Your task to perform on an android device: I want to track my daily activity and workouts, therefore please create an account for me in the Google Fit app.
Image 0: 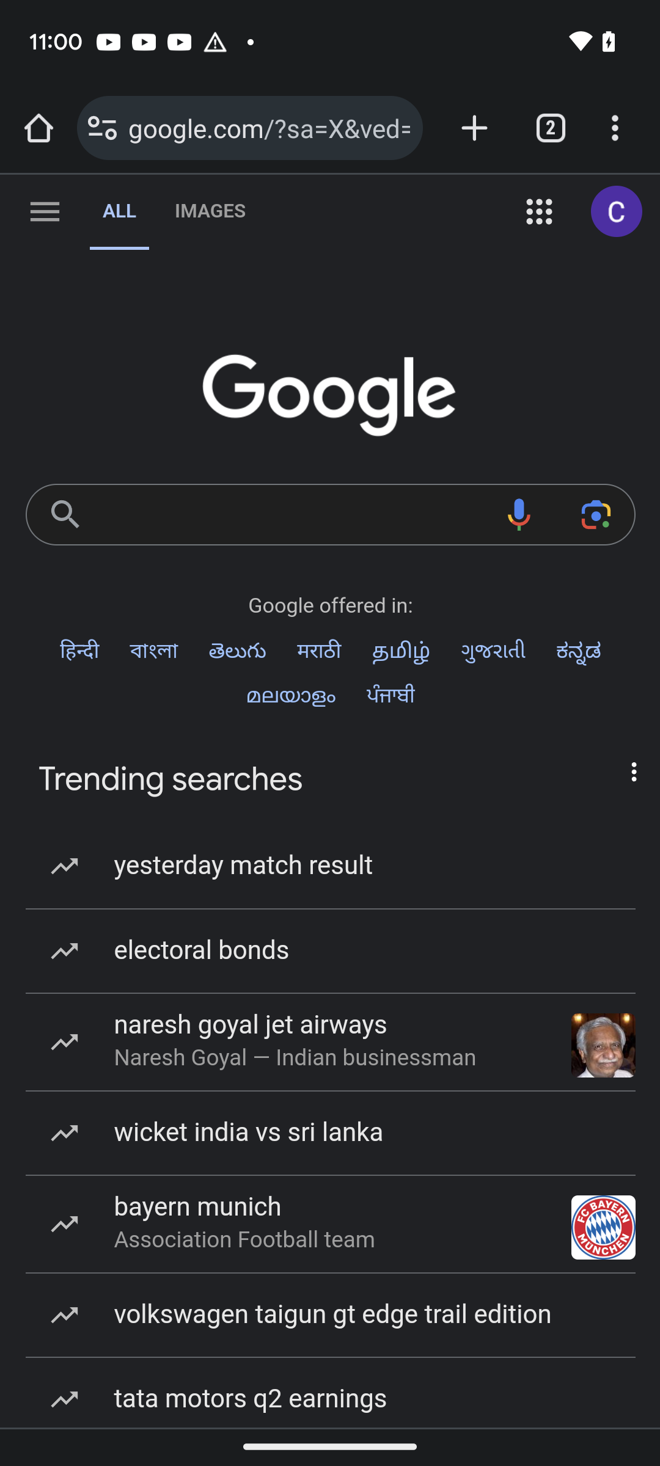
Open google fit app
Step 0: open app "Fit"
Image 1: 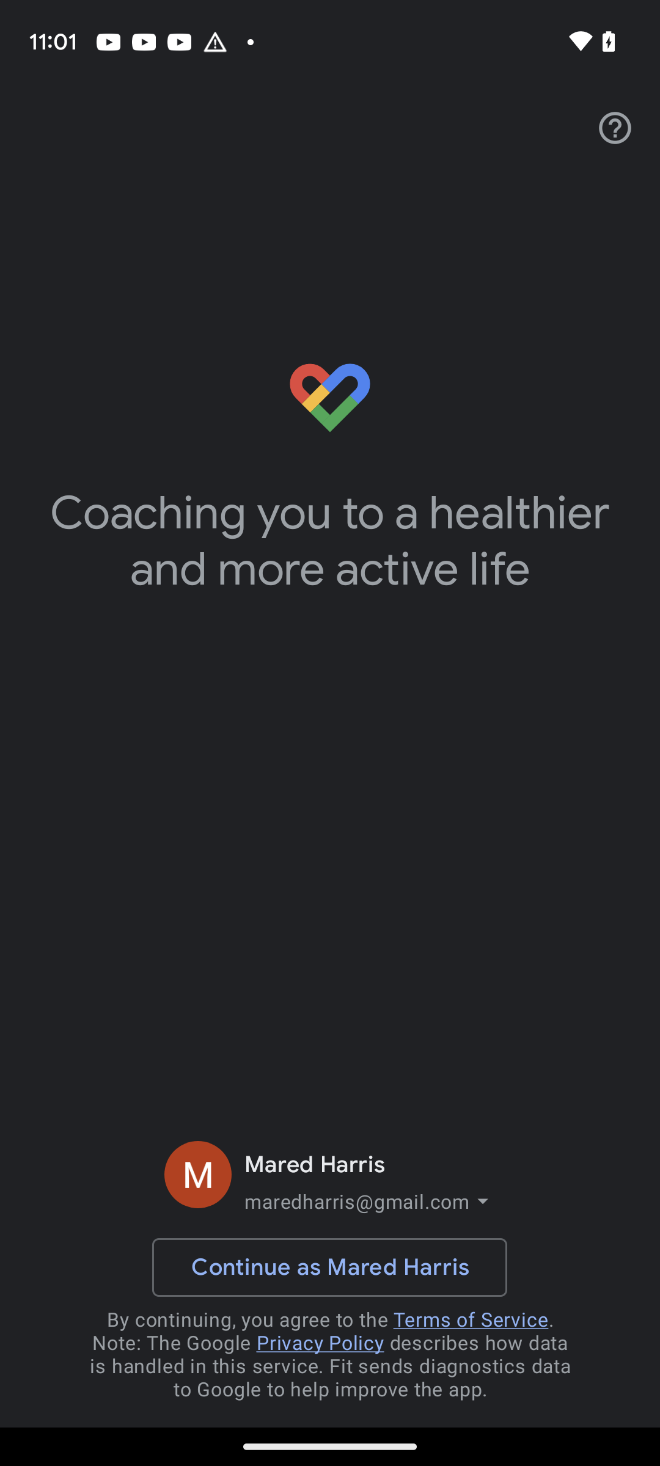
Click on dropdown icon
Step 1: click (357, 1201)
Image 2: 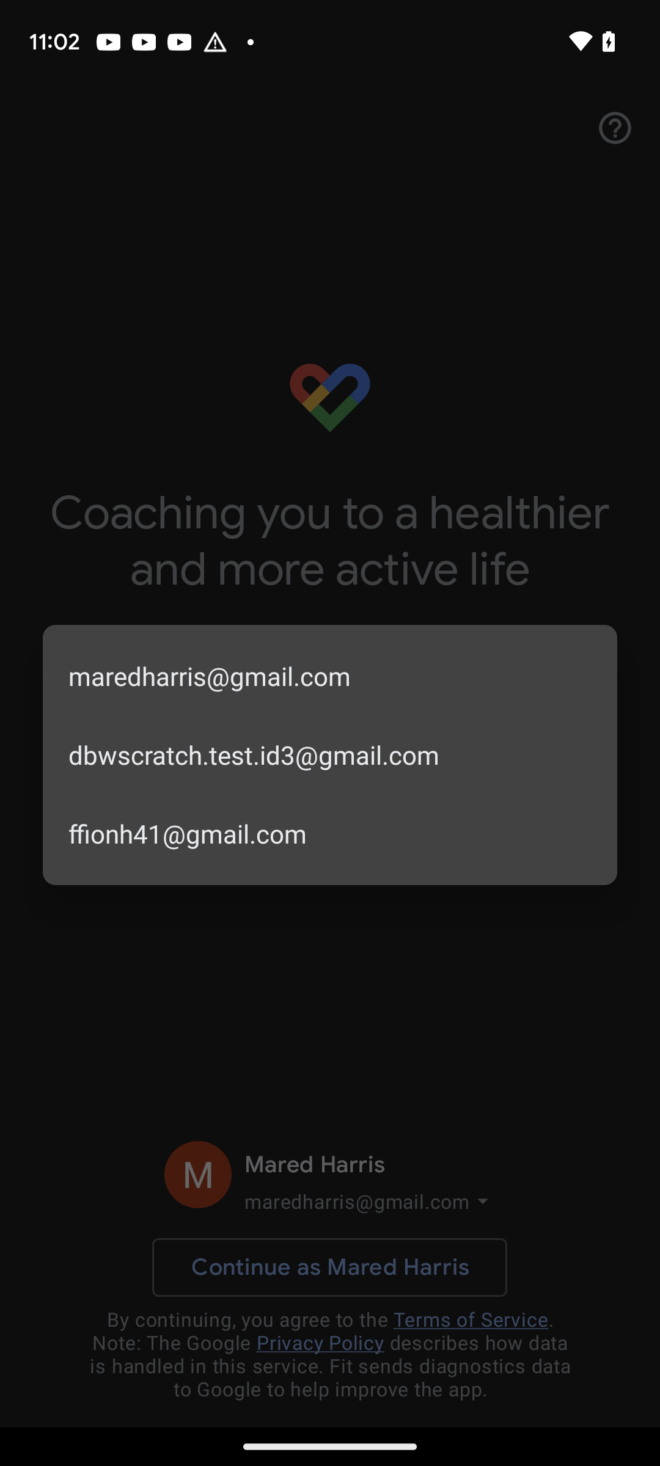
Click on ffionh41@gmail.com
Step 2: click (330, 834)
Image 3: 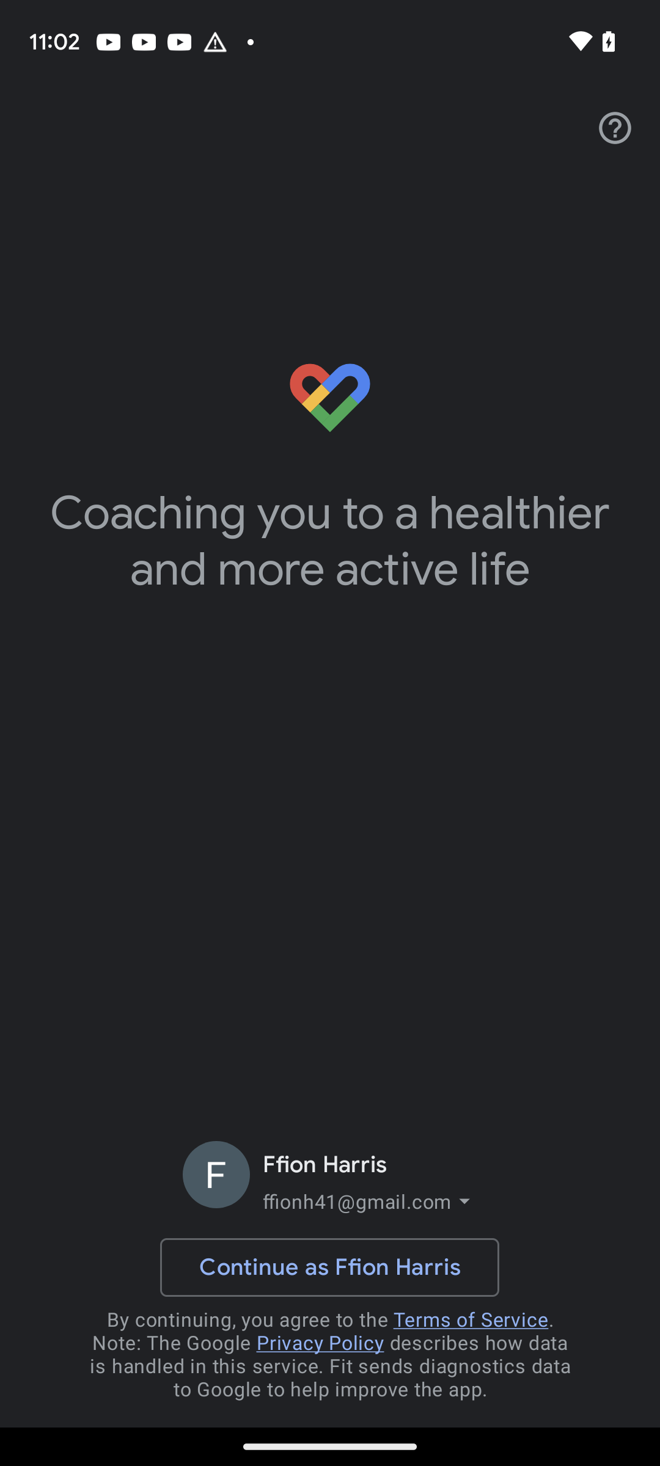
Click on Continue as Ffion Harris
Step 3: click (329, 1267)
Image 5: 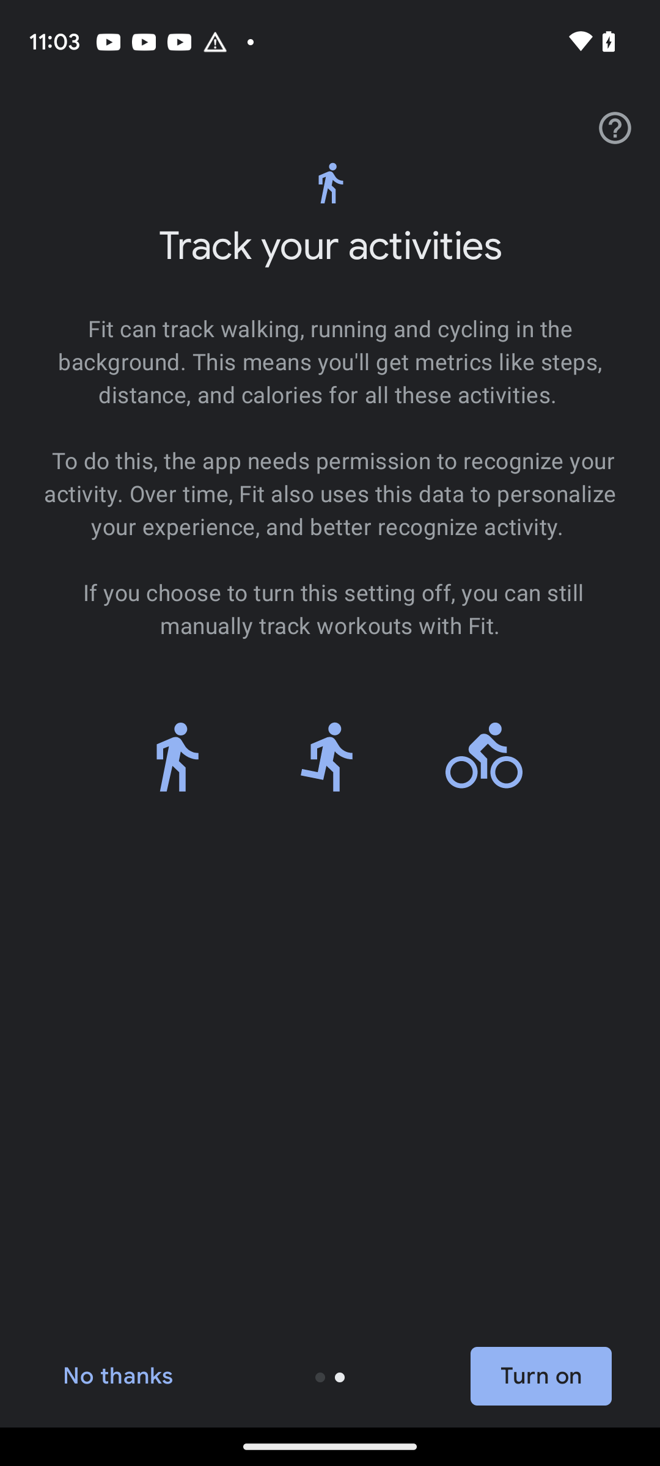
Click on turn on button
Step 5: click (541, 1376)